Your task to perform on an android device: I want to gain some more knowledge about the plants, so i have some pictures of the plant in my phone with the help of the Plant Identifier app I learned more about the plants.
Image 0: 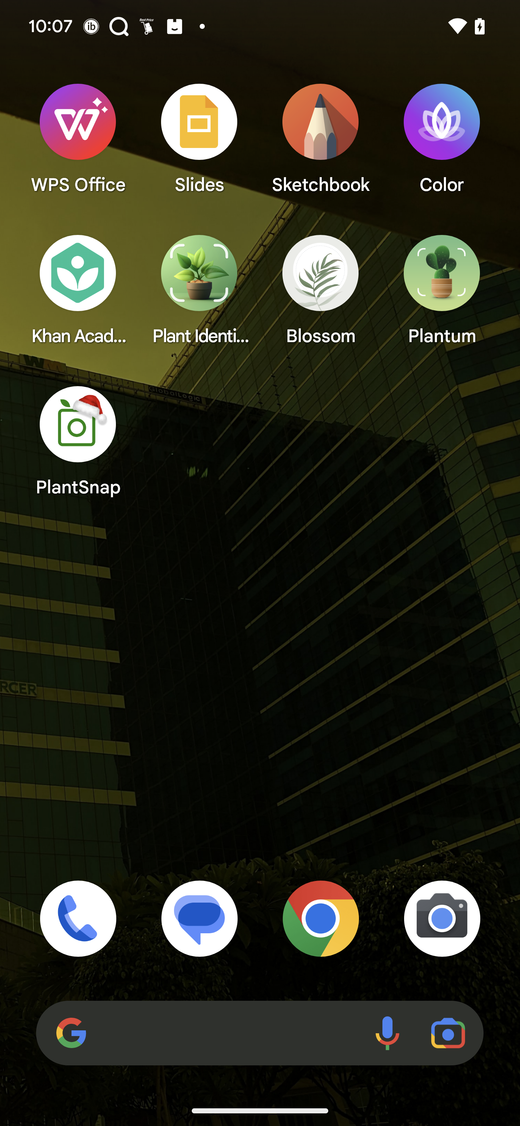
Open Plant Identifier app
Step 0: open app "Plant Identifier"
Image 1: 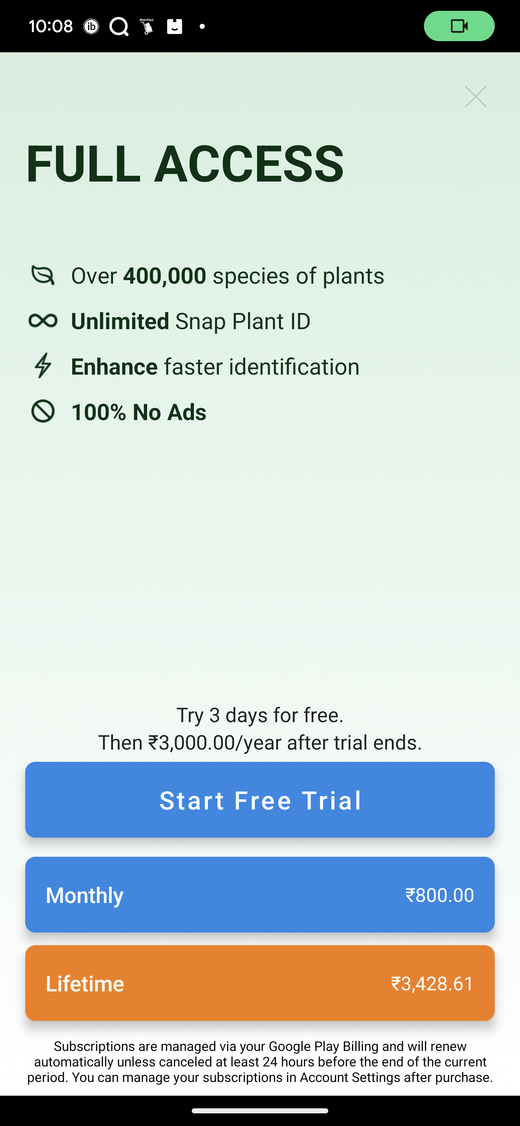
Open Plant Identifier app
Step 1: wait
Image 2: 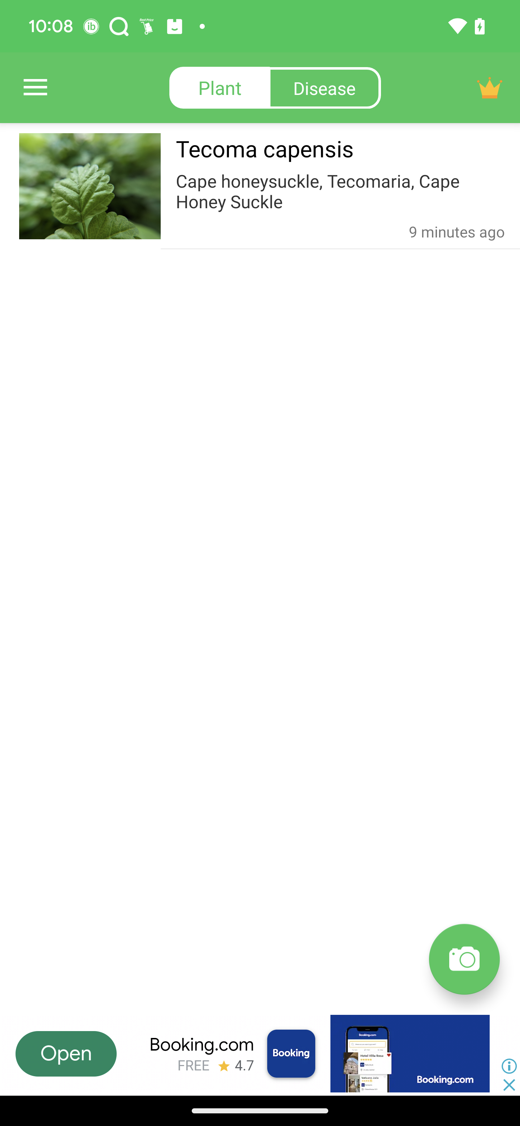
Click on the Camera icon to add a image of the plant
Step 2: click (477, 968)
Image 3: 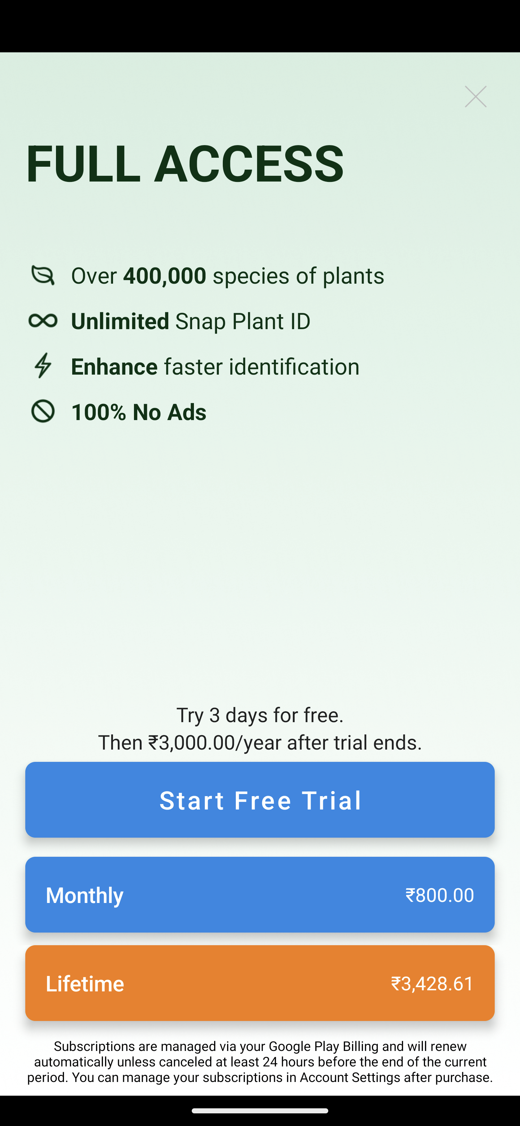
Click on the Camera icon to add a image of the plant
Step 3: wait
Image 5: 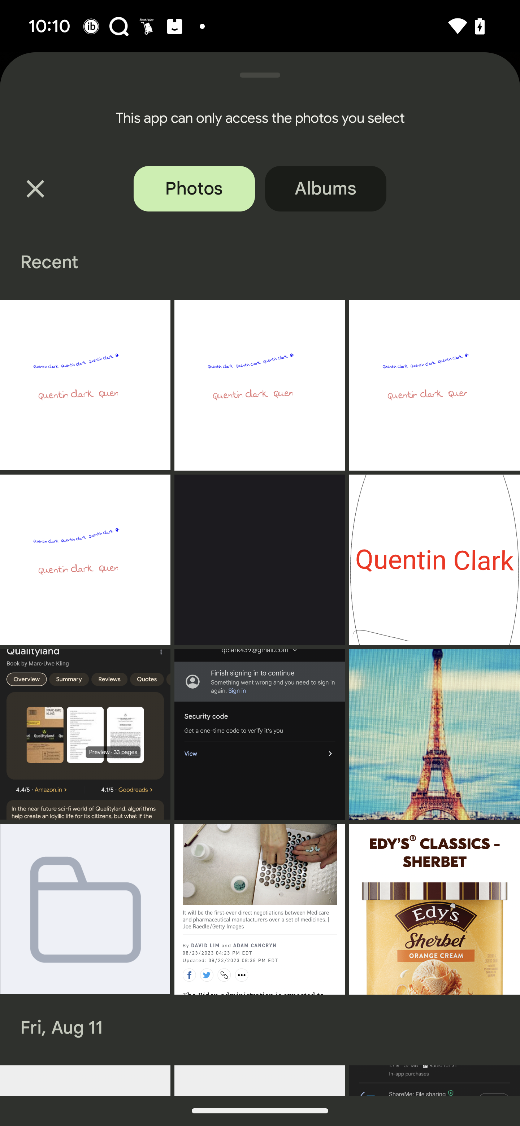
Swipe up on the screen
Step 5: scroll down
Image 6: 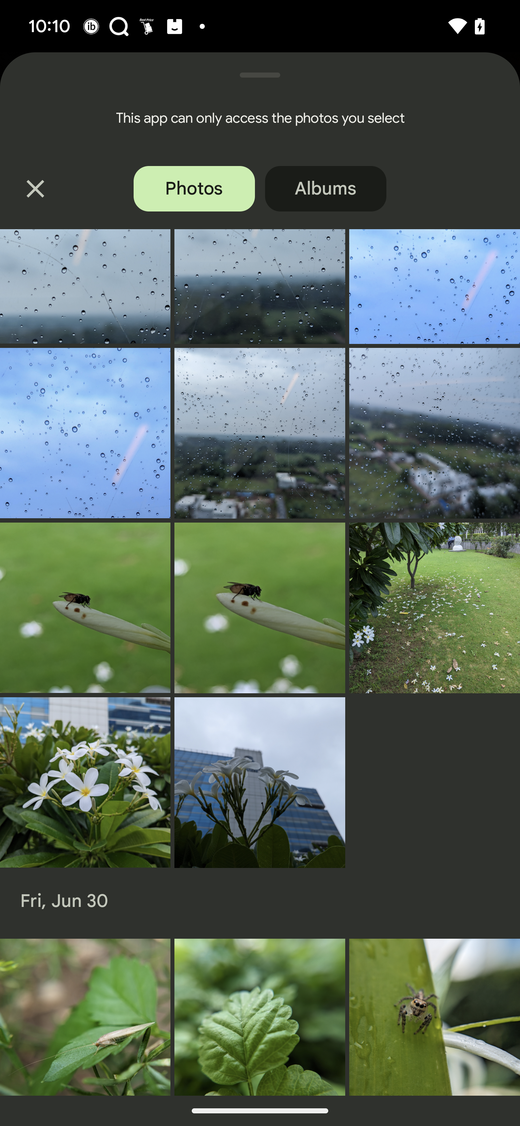
Click on the plant image
Step 6: click (260, 1017)
Image 7: 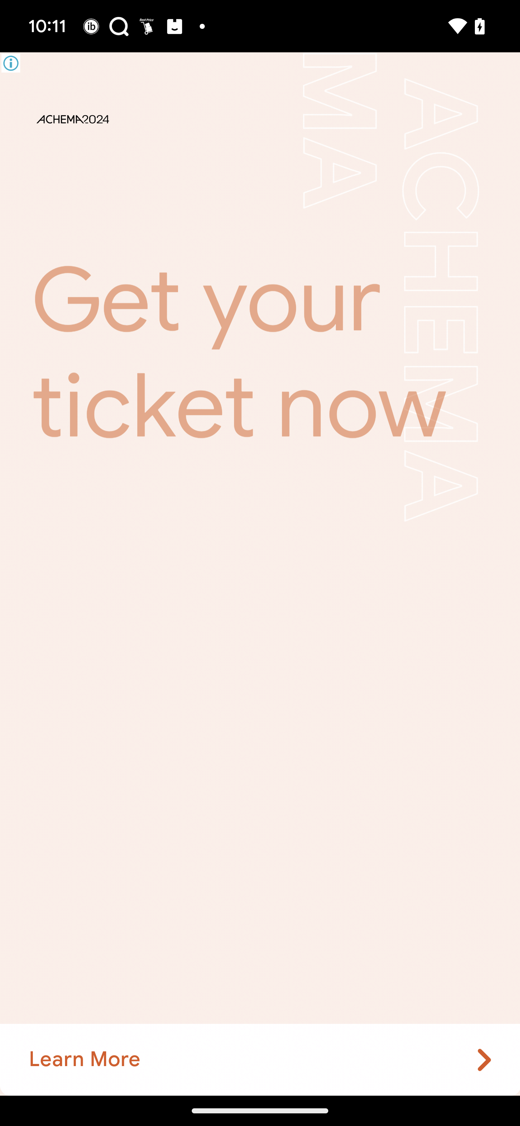
Click on the plant image
Step 7: wait